Your task to perform on an android device: I want to add Bagelstein banana bread to my shopping list in the Migros app.
Image 0: 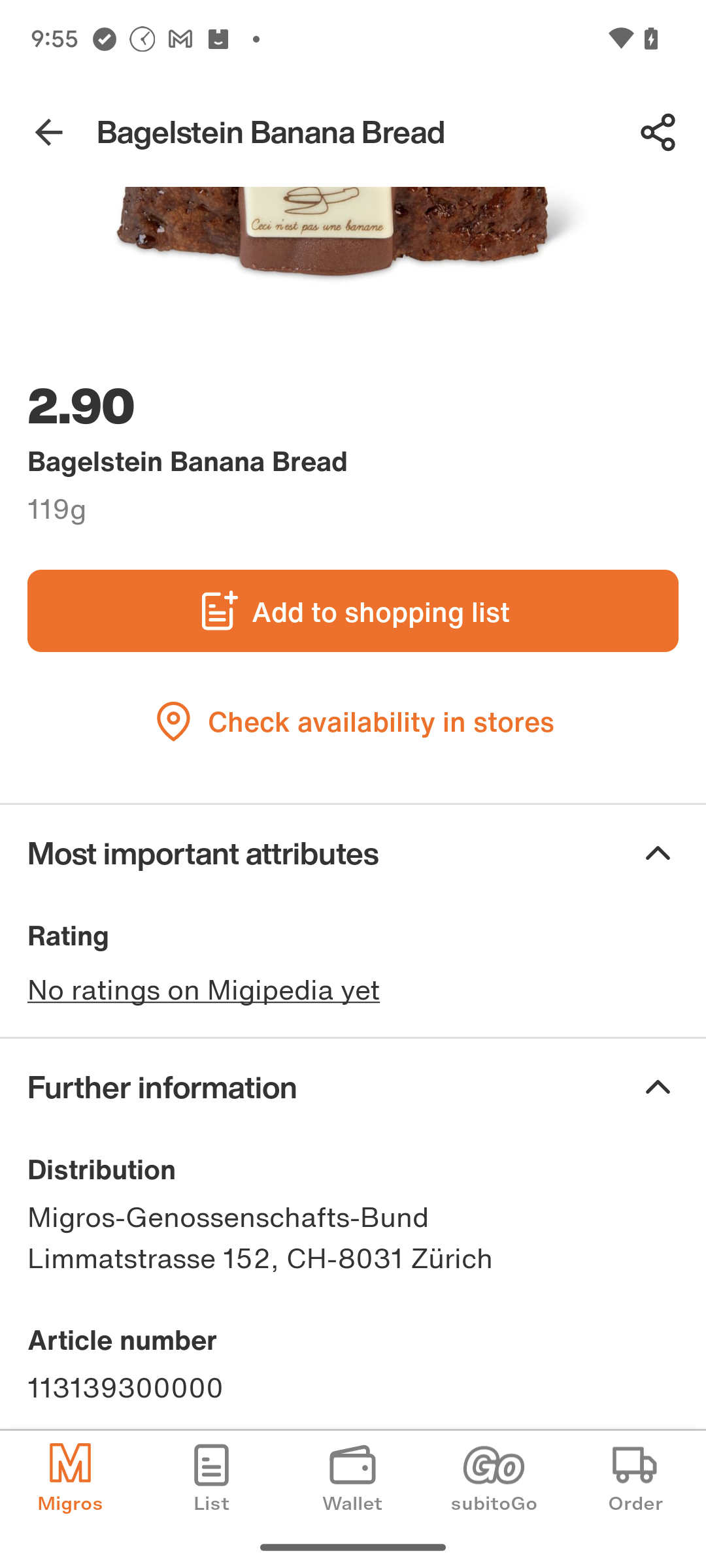
Click on the Add to shopping list button.
Step 0: click (380, 612)